Your task to perform on an android device: I had already used NIKE brand sports shoes and now I want a change. Look for Clarks shoes with a shop by brand
Image 0: 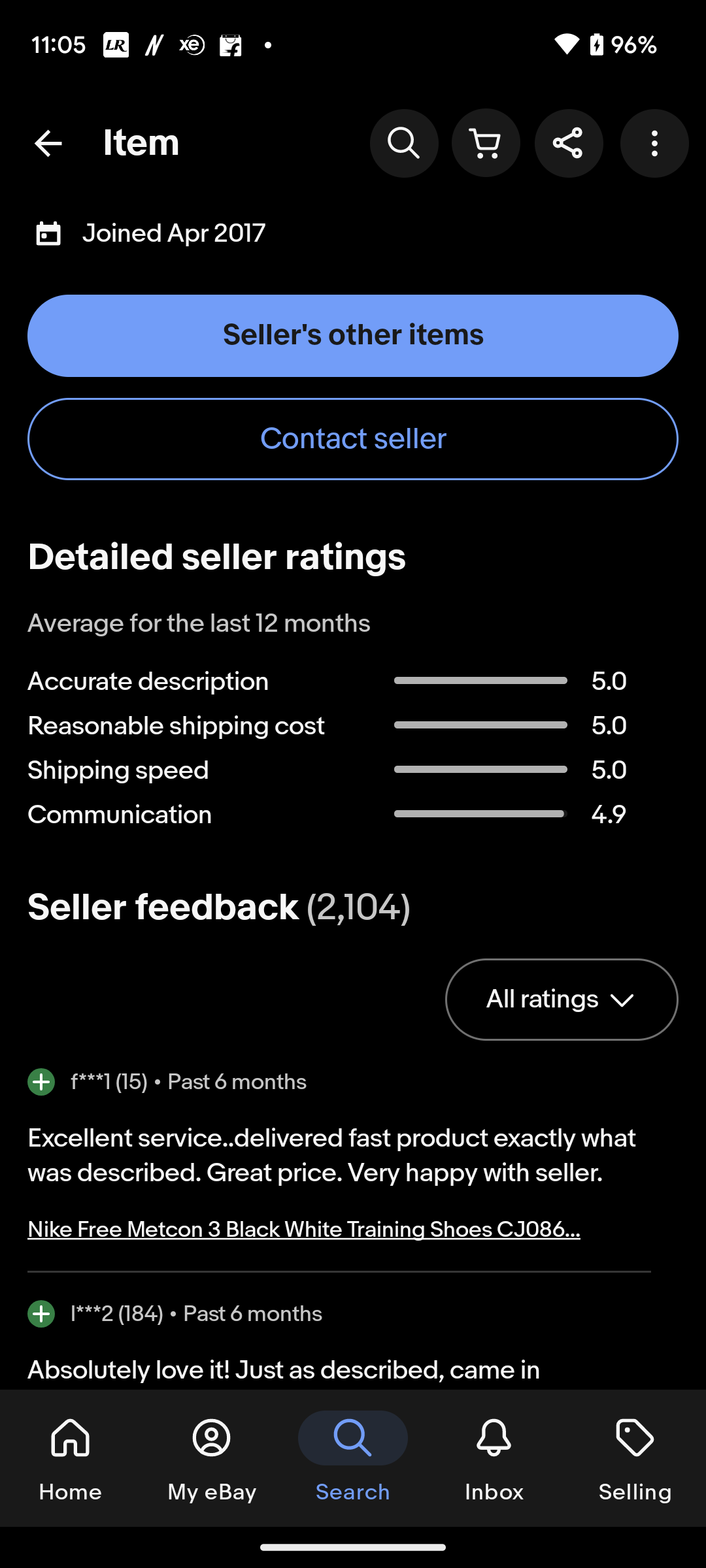
Go back to the screen
Step 0: press back button
Image 1: 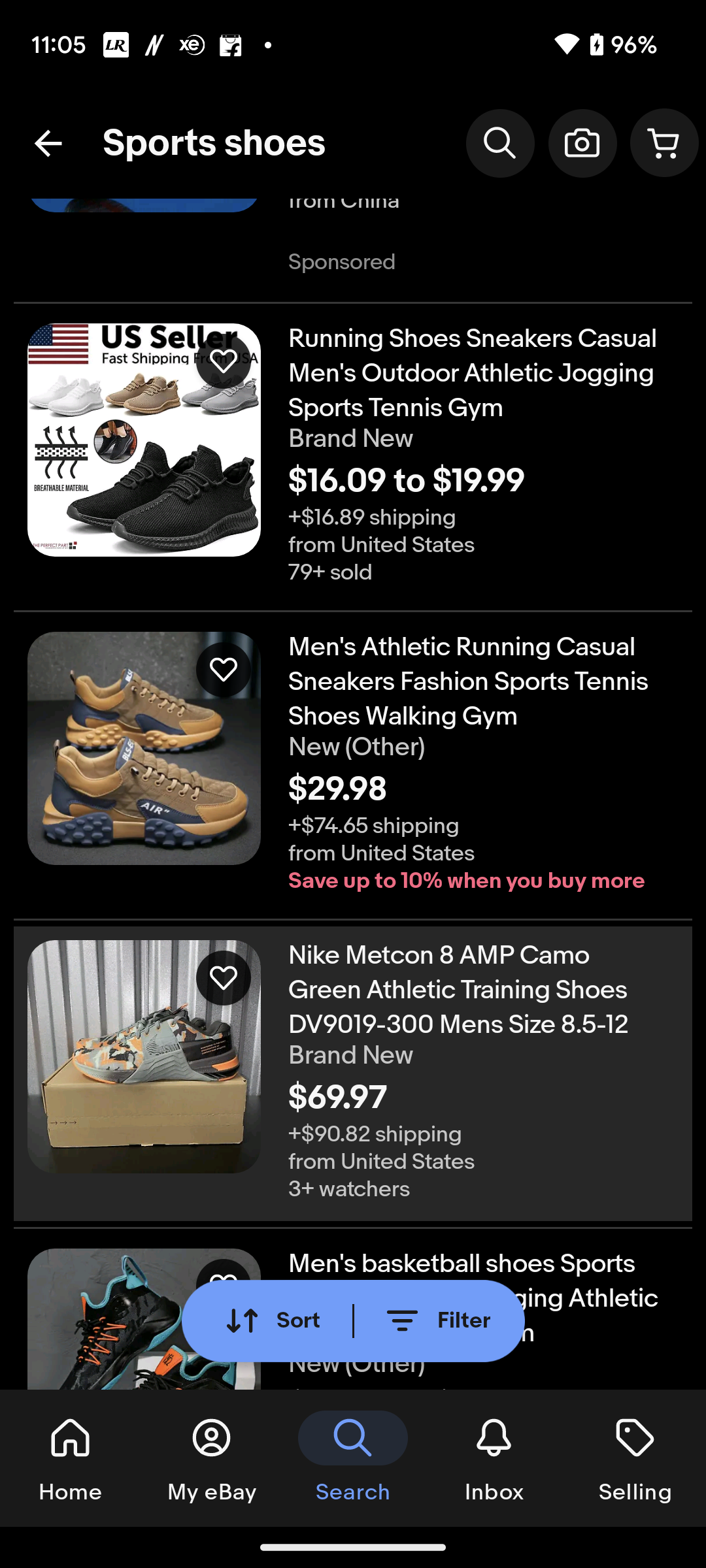
Click on the Filter icon 
Step 1: click (436, 1321)
Image 2: 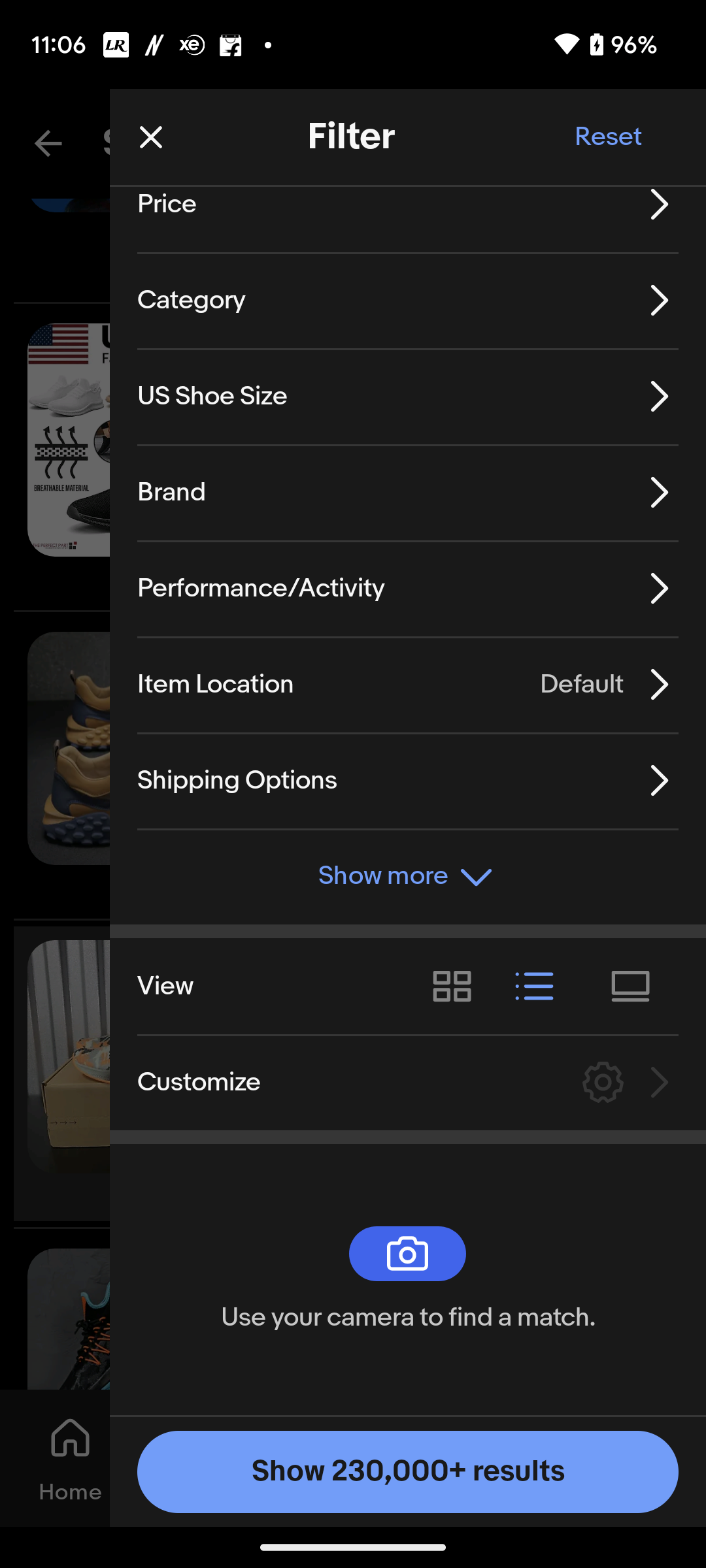
Click on the Brand option 
Step 2: click (483, 481)
Image 3: 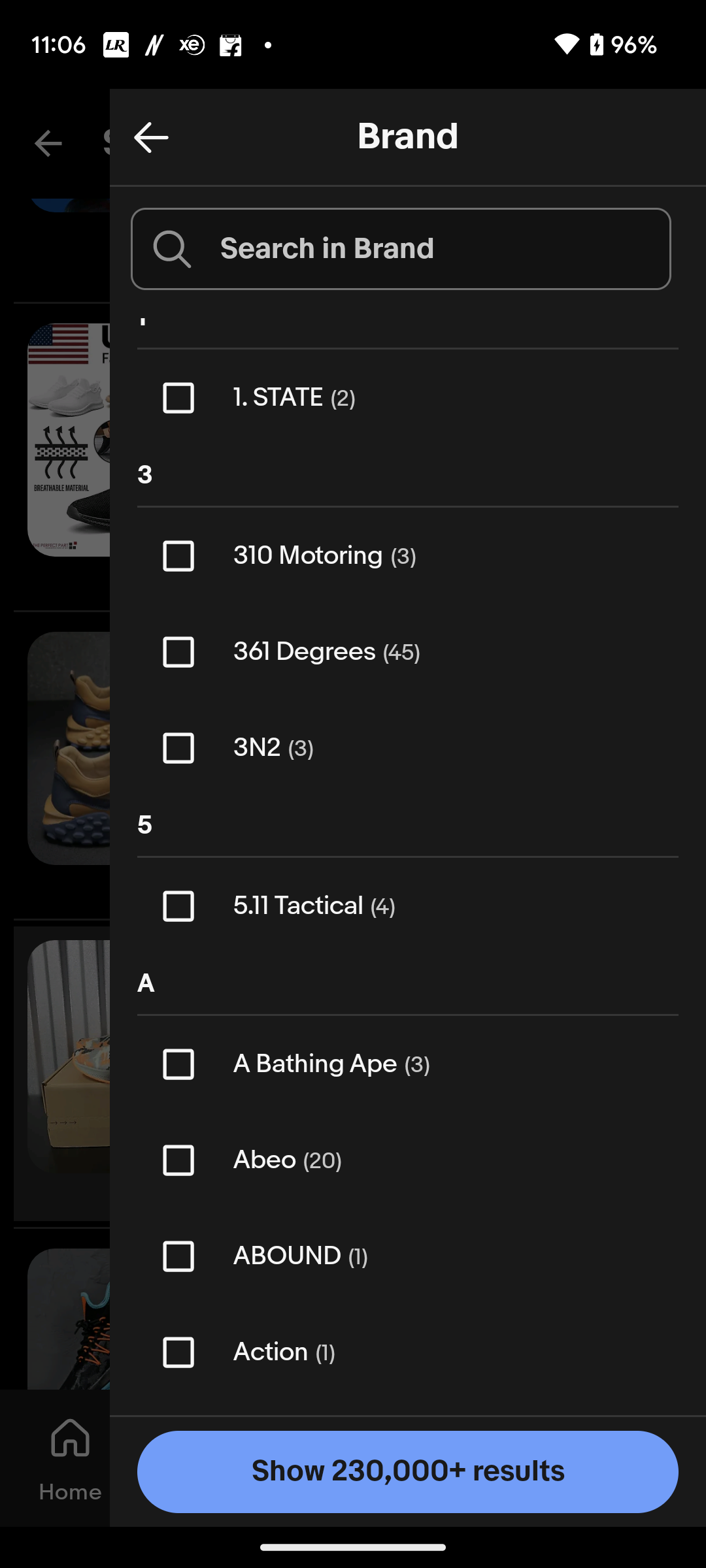
Click on the search bar 
Step 3: click (342, 261)
Image 4: 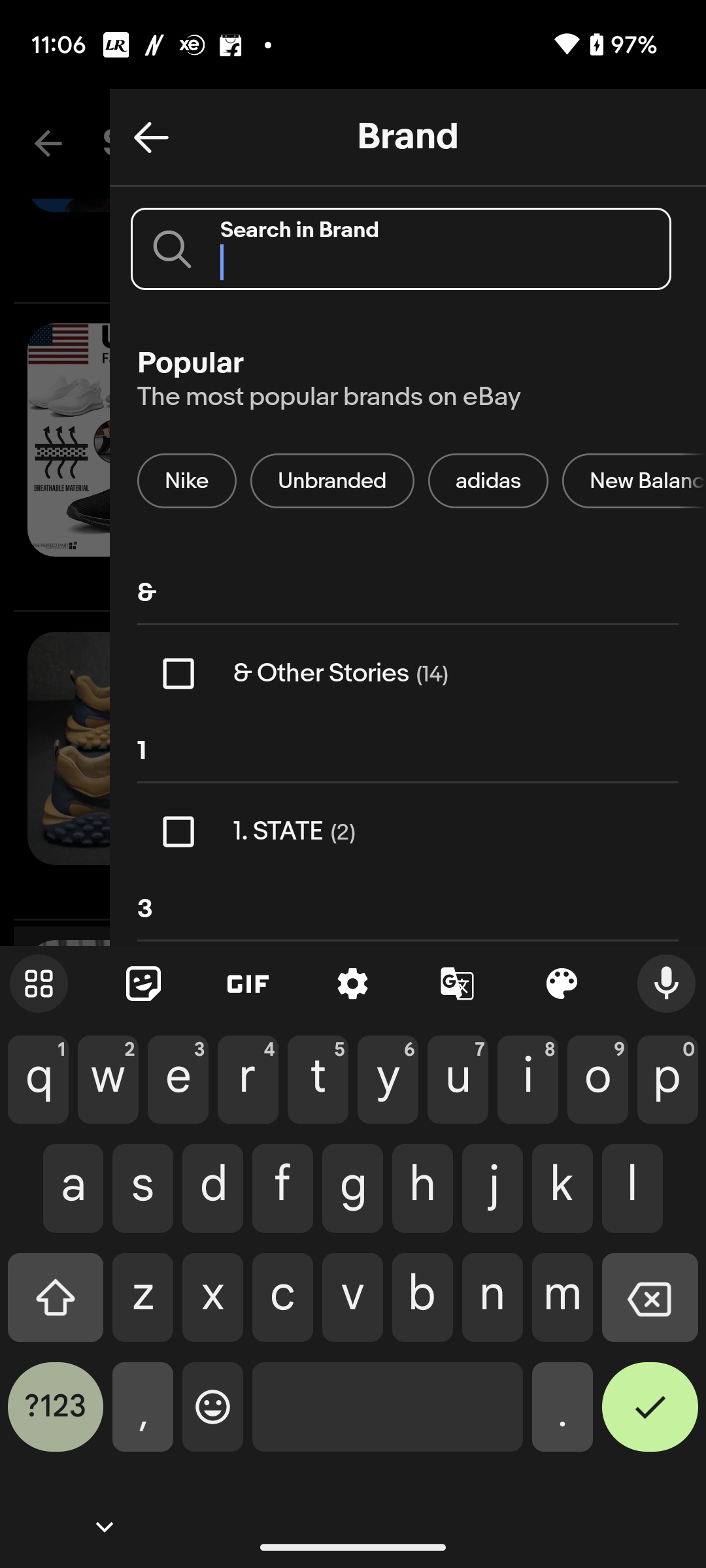
Type Clarks in search bar
Step 4: type "Clarks "
Image 5: 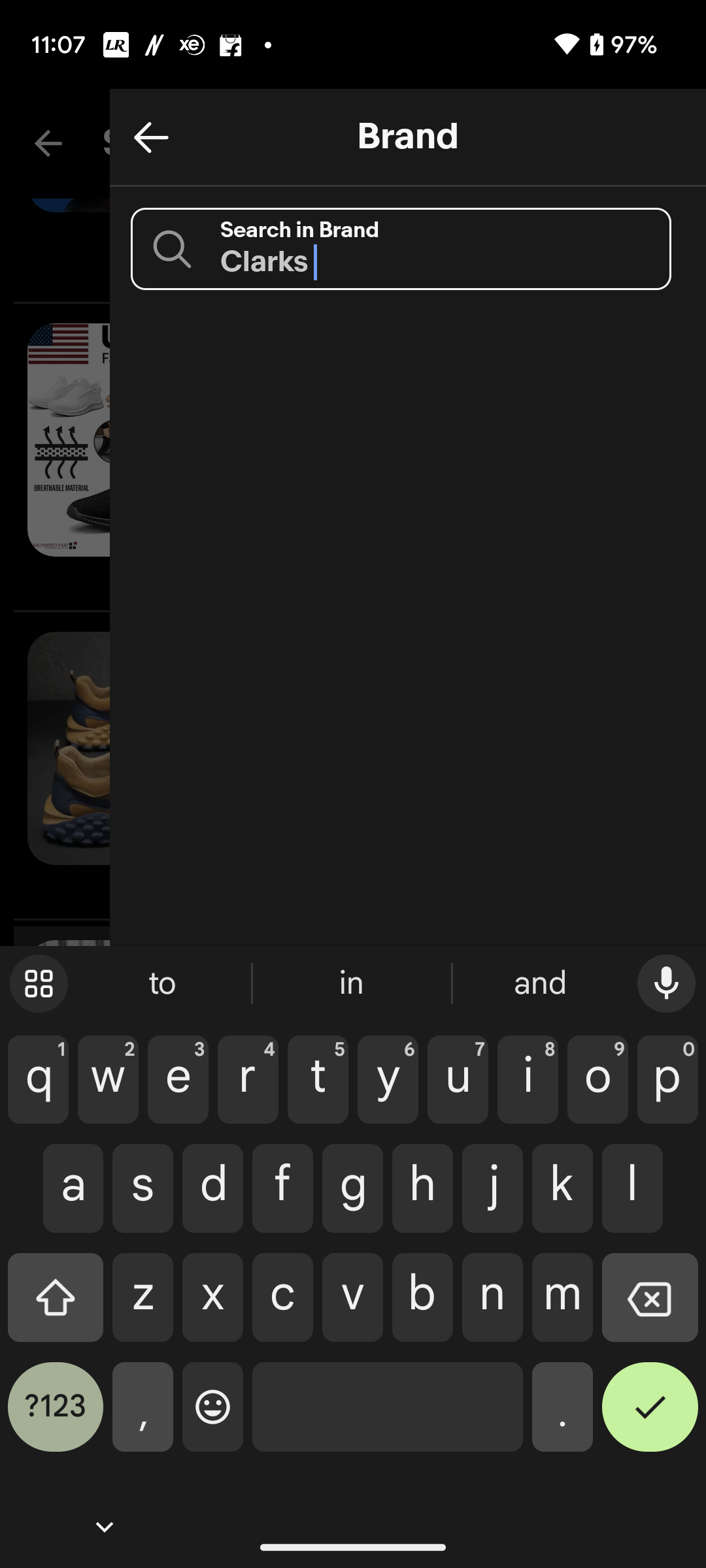
Type Clarks in search bar
Step 5: wait
Image 6: 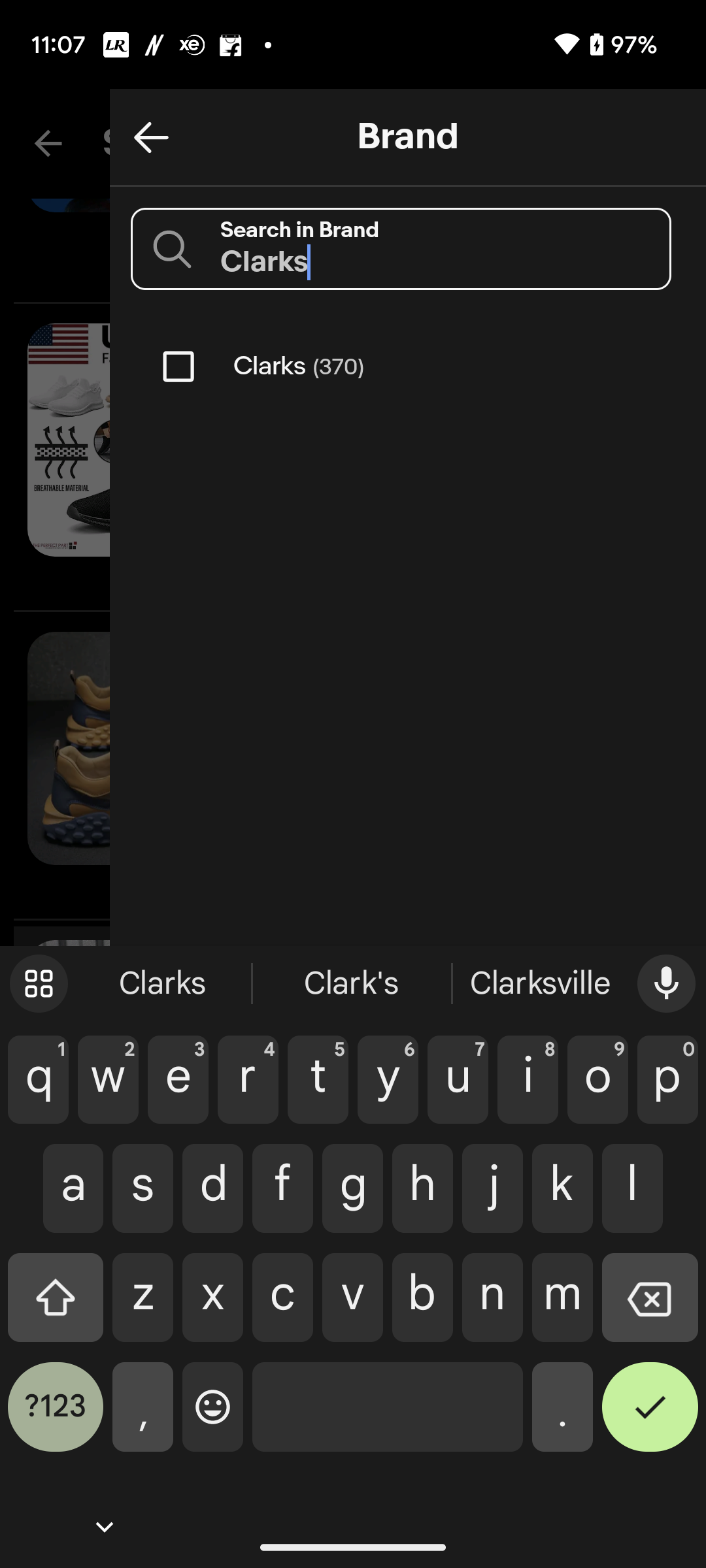
Click on the checkbox 
Step 6: click (176, 367)